Your task to perform on an android device: I am looking forward to having a used car for myself. Search for a used car in the Spinny app.
Image 0: 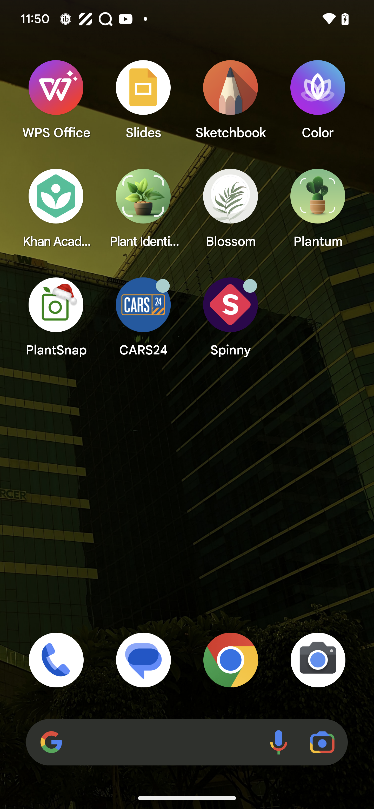
Open Spinny app
Step 0: open app "Spinny"
Image 1: 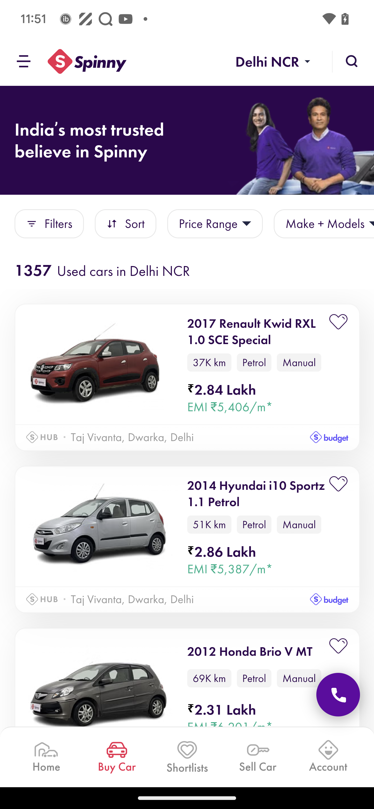
Click on the search icon 
Step 1: click (358, 64)
Image 2: 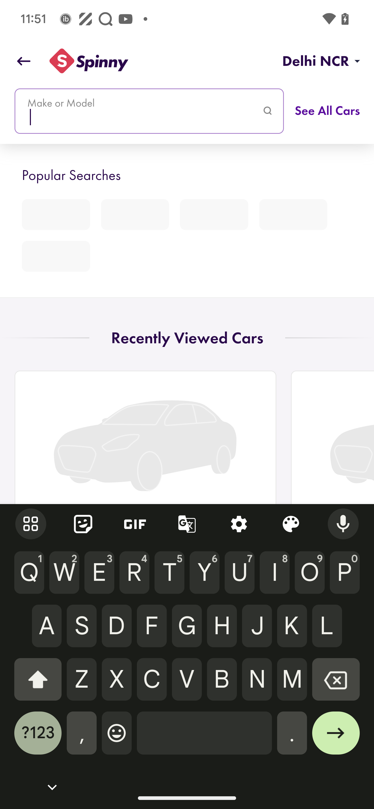
Type SUV cars
Step 2: type "SUV Cars"
Image 3: 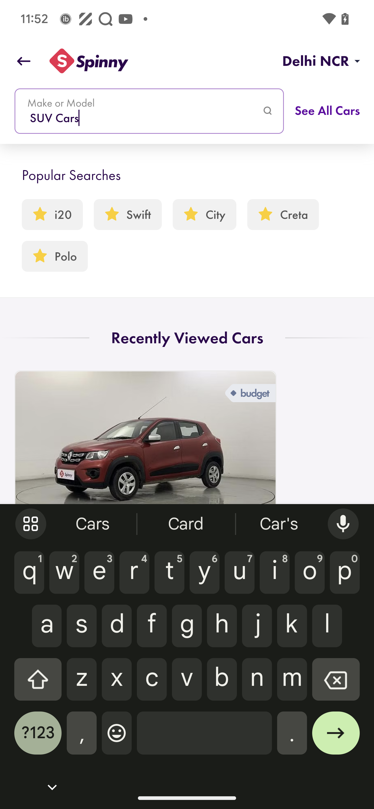
Click the arrow button to view the cars
Step 3: click (336, 738)
Image 4: 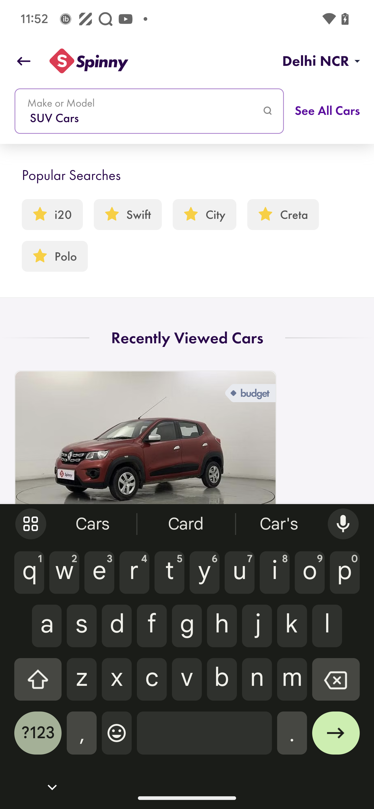
Click the arrow button to view the cars
Step 4: wait